Your task to perform on an android device: Go to the citymapper app and Search for the train between the World Trade Center and Moynihan Train Hall in New York City for August 12.
Image 0: 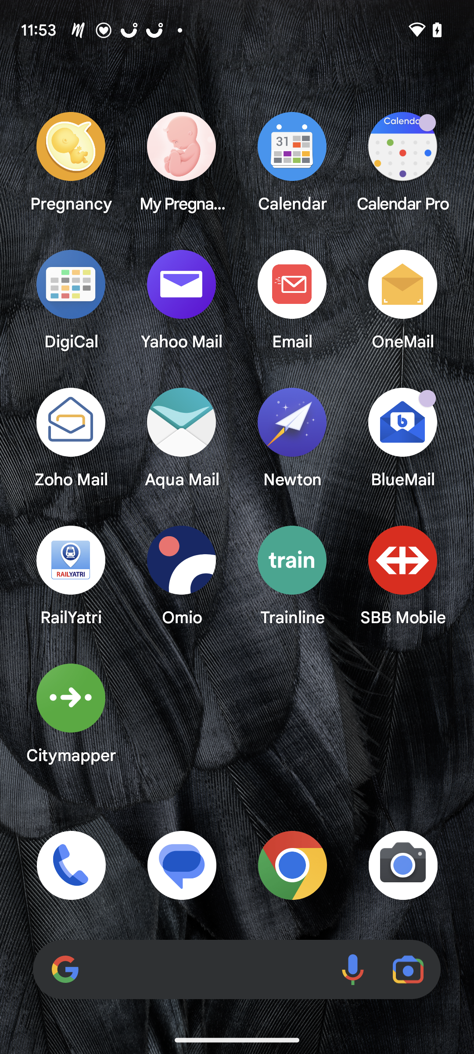
Open the citymapper app.
Step 0: open app "Citymapper"
Image 1: 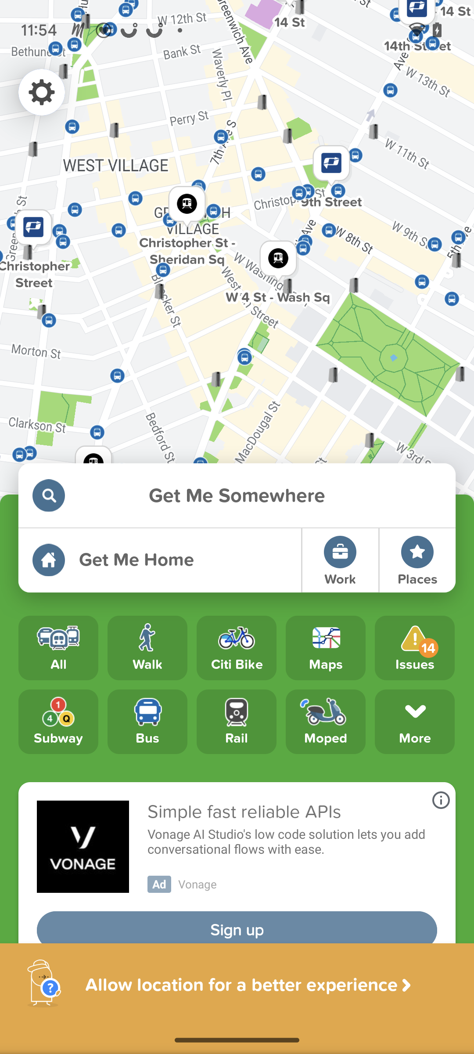
Click on the search icon to enter the starting location.
Step 1: click (237, 402)
Image 2: 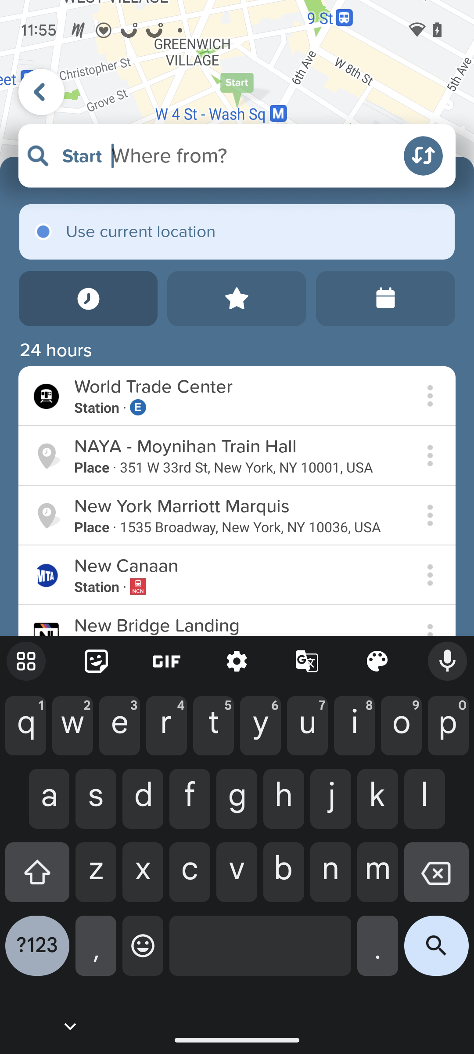
Type World Trade Center in the starting location.
Step 2: type "World Trade Center"
Image 3: 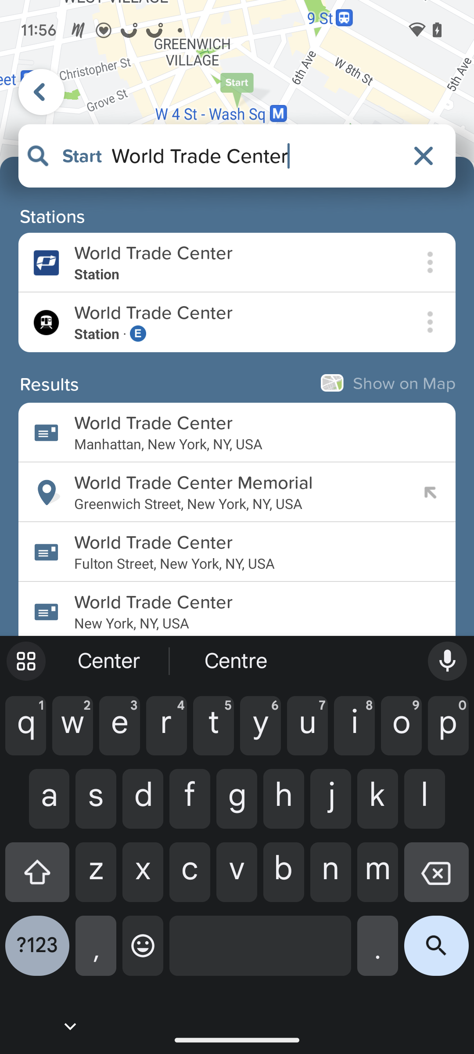
Select the second option from the results.
Step 3: click (230, 313)
Image 4: 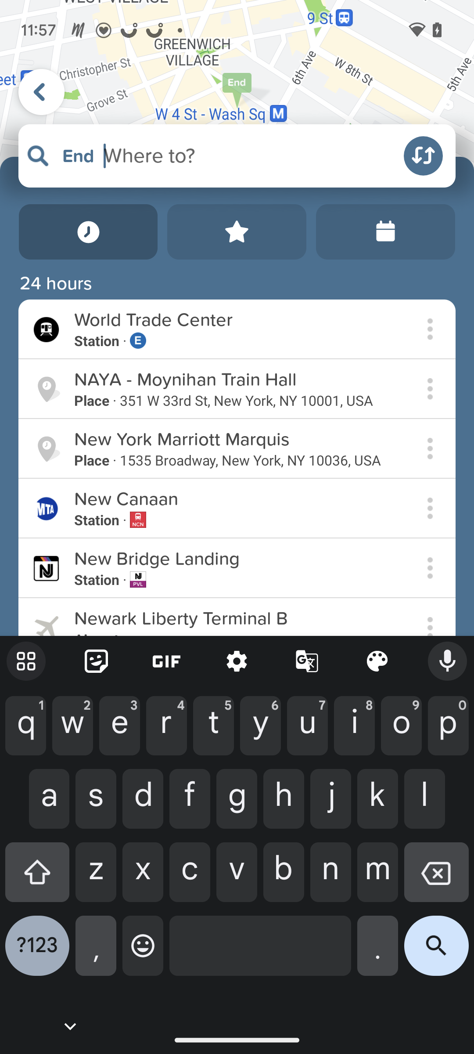
Type Moynihan Train Hall in the ending location.
Step 4: type "Moynihan Train Hall"
Image 5: 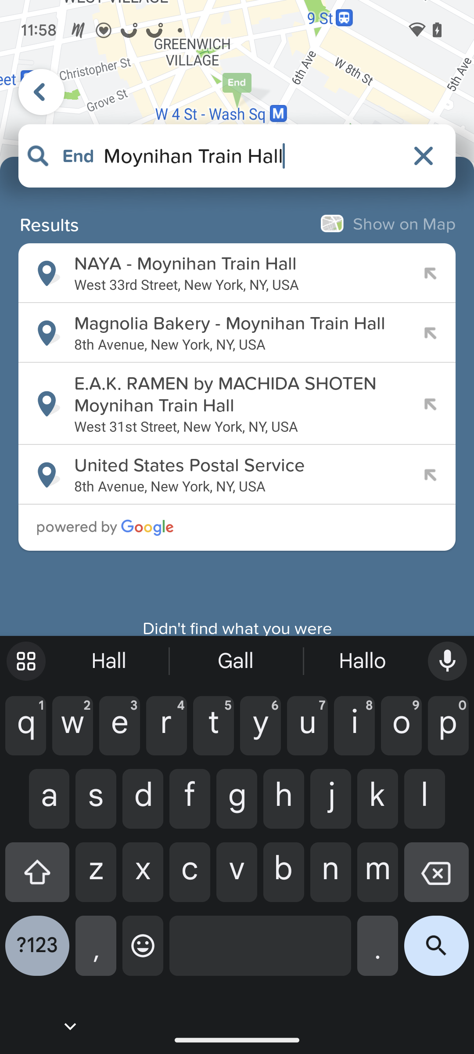
Select the first option.
Step 5: click (230, 263)
Image 6: 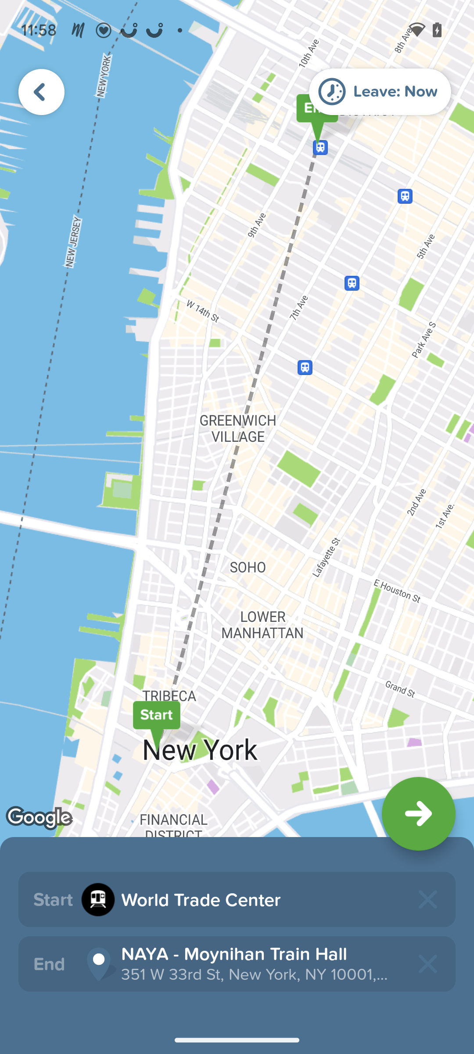
Click on right arrow on the right side.
Step 6: click (237, 487)
Image 7: 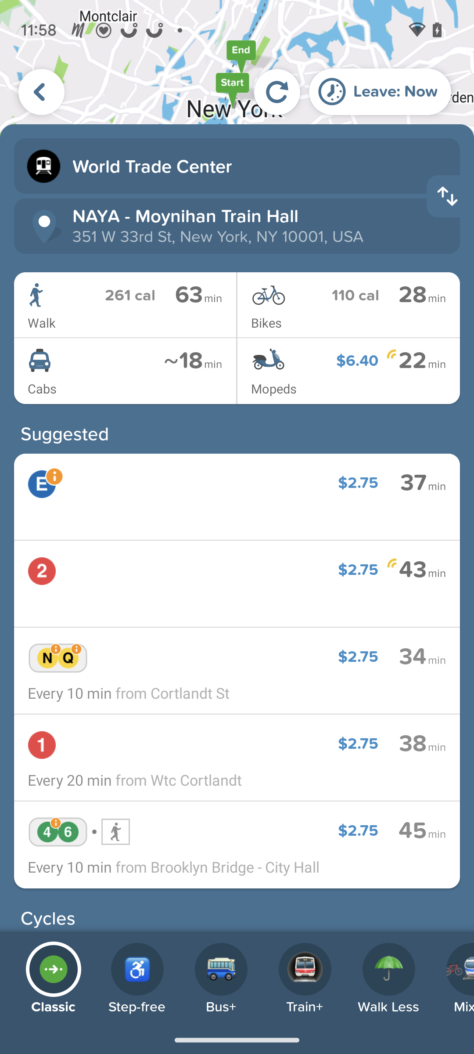
Click on the clock icon on the right side.
Step 7: click (377, 91)
Image 8: 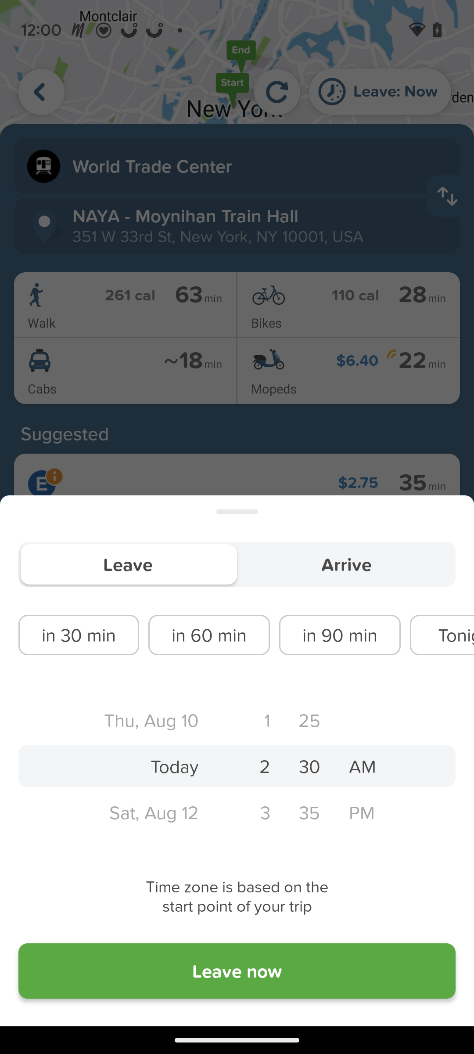
Select the date. august,12
Step 8: click (129, 812)
Image 9: 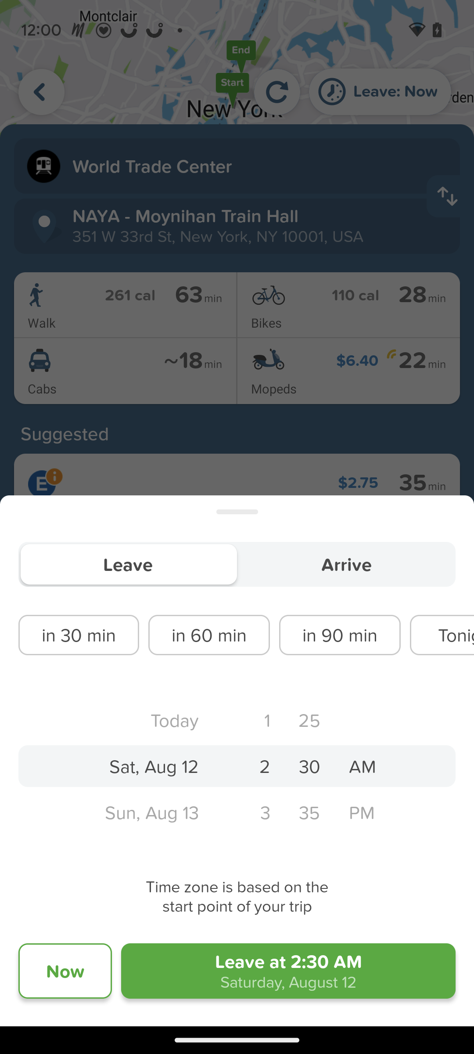
click on leave at 2:30 tab at the bottom.
Step 9: click (288, 961)